Your task to perform on an android device: Use the Expedia app to see the scheduled cruises that have the earliest departure times.
Image 0: 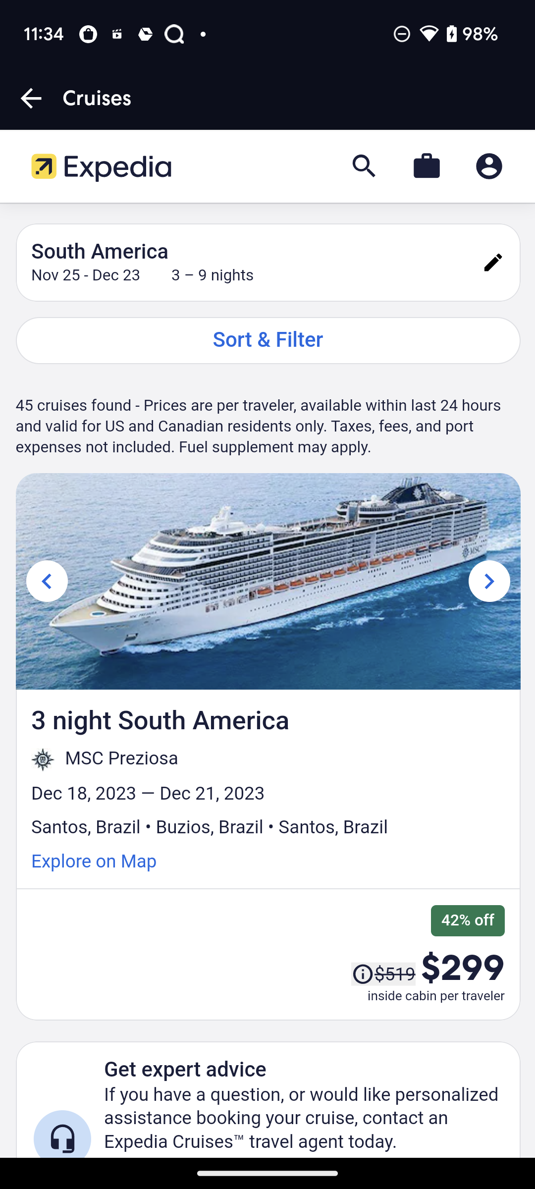
Click on the Sort & Filter option
Step 0: click (267, 341)
Image 1: 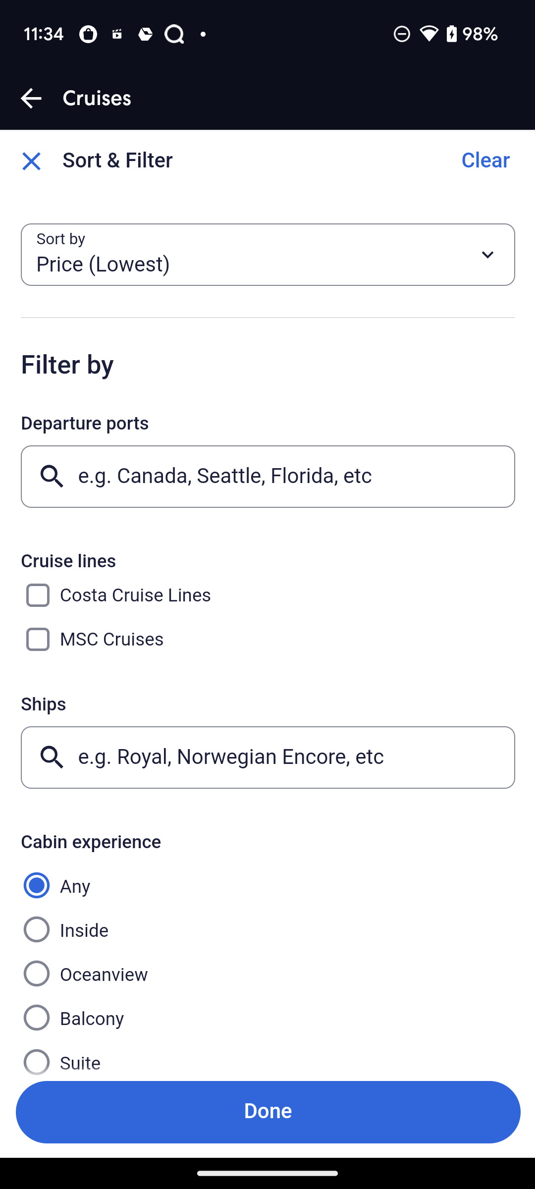
Click on Sort by section
Step 1: click (268, 254)
Image 2: 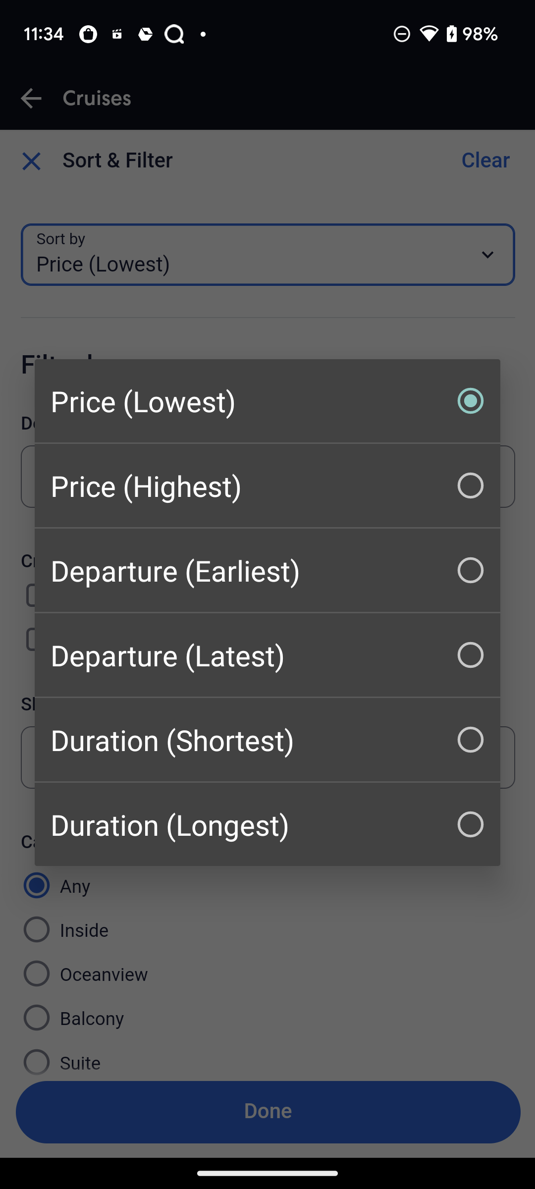
Select Departure (Earliest)
Step 2: click (267, 570)
Image 3: 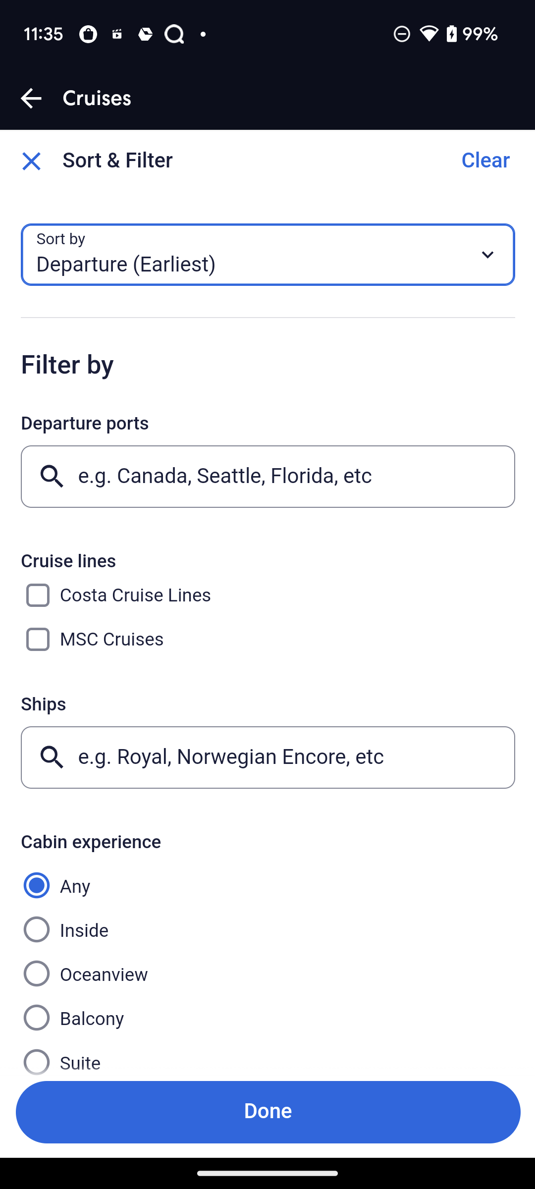
Click on the Done button at the bottom of the screen
Step 3: click (267, 1112)
Image 4: 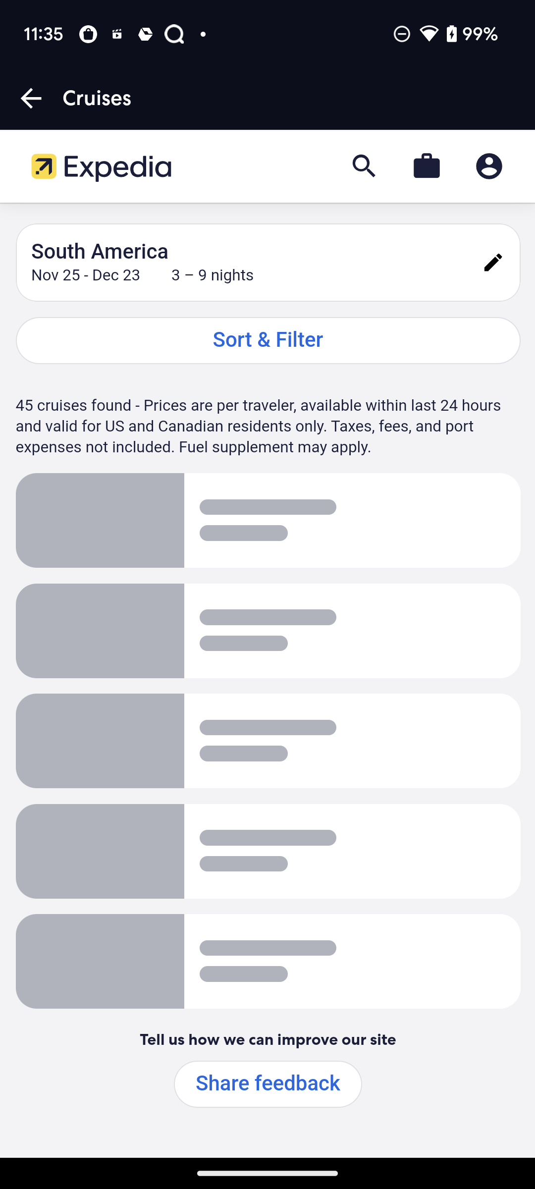
Click on the Done button at the bottom of the screen
Step 4: wait